Your task to perform on an android device: Open Sound Recorder Plus , Save recording quality to 256 kbps, 48kHz
Image 0: 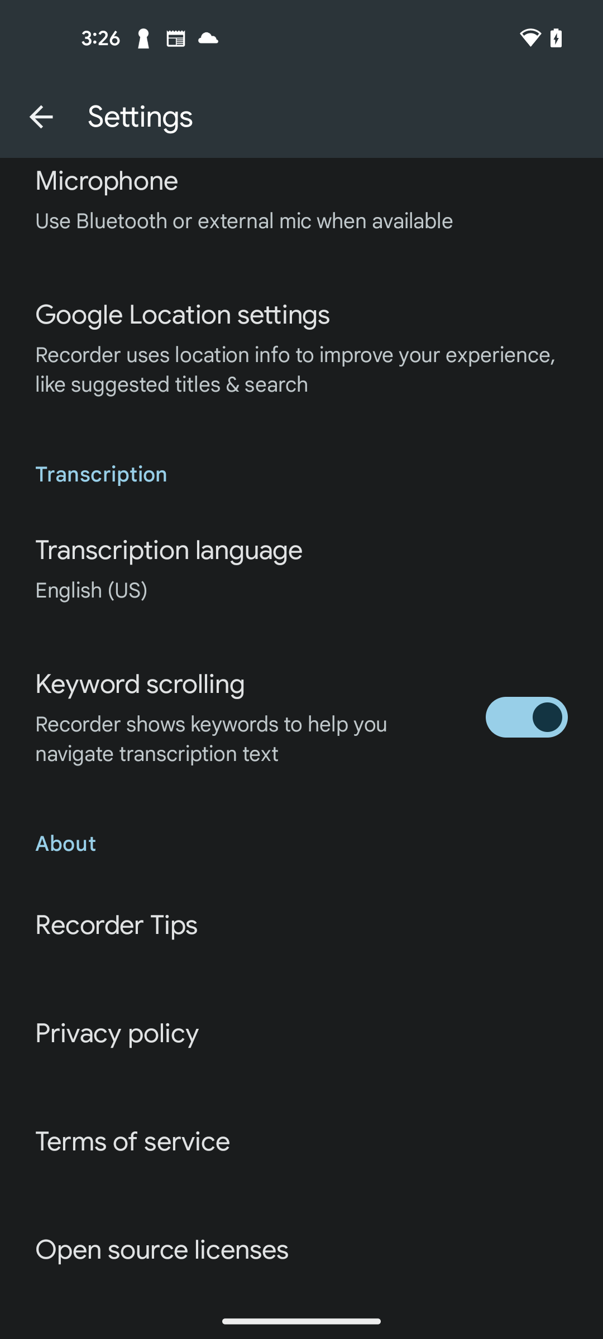
Open Sound Recorder Plus app
Step 0: open app "Sound Recorder Plus"
Image 1: 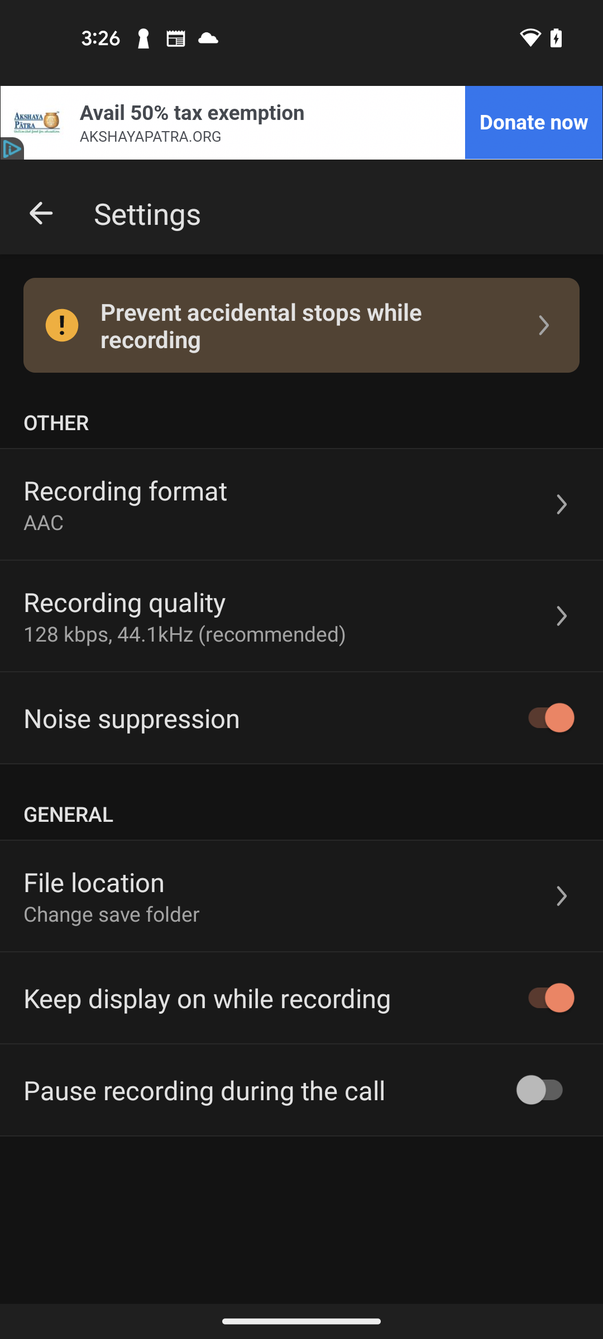
Click on the Recording quality section
Step 1: click (185, 633)